Your task to perform on an android device: One of my friends is using Tarmak shoes, and I am finding them more comfortable. Look for shoes with the brand filter of Tarmak in the Decathlon app.
Image 0: 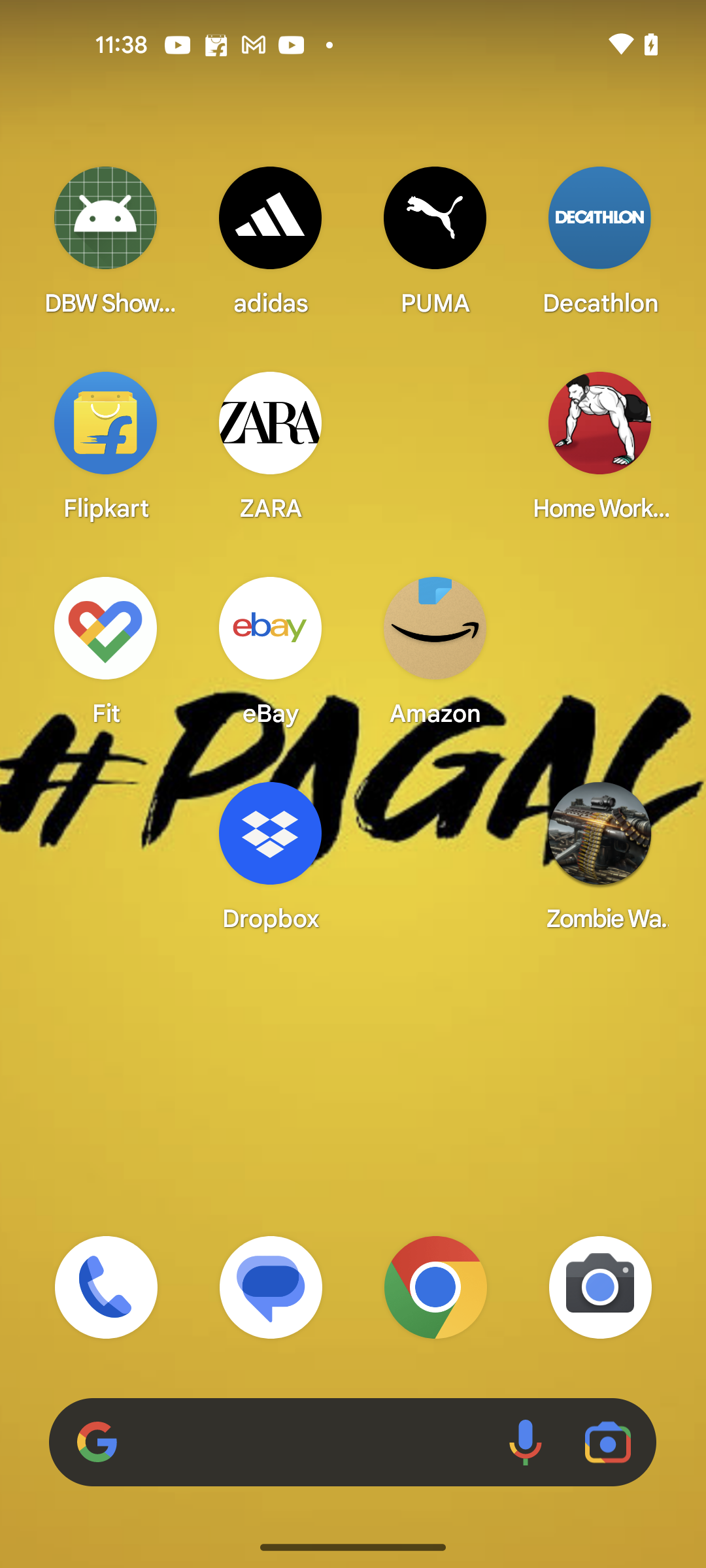
Open the Decathlon app
Step 0: open app "Decathlon"
Image 1: 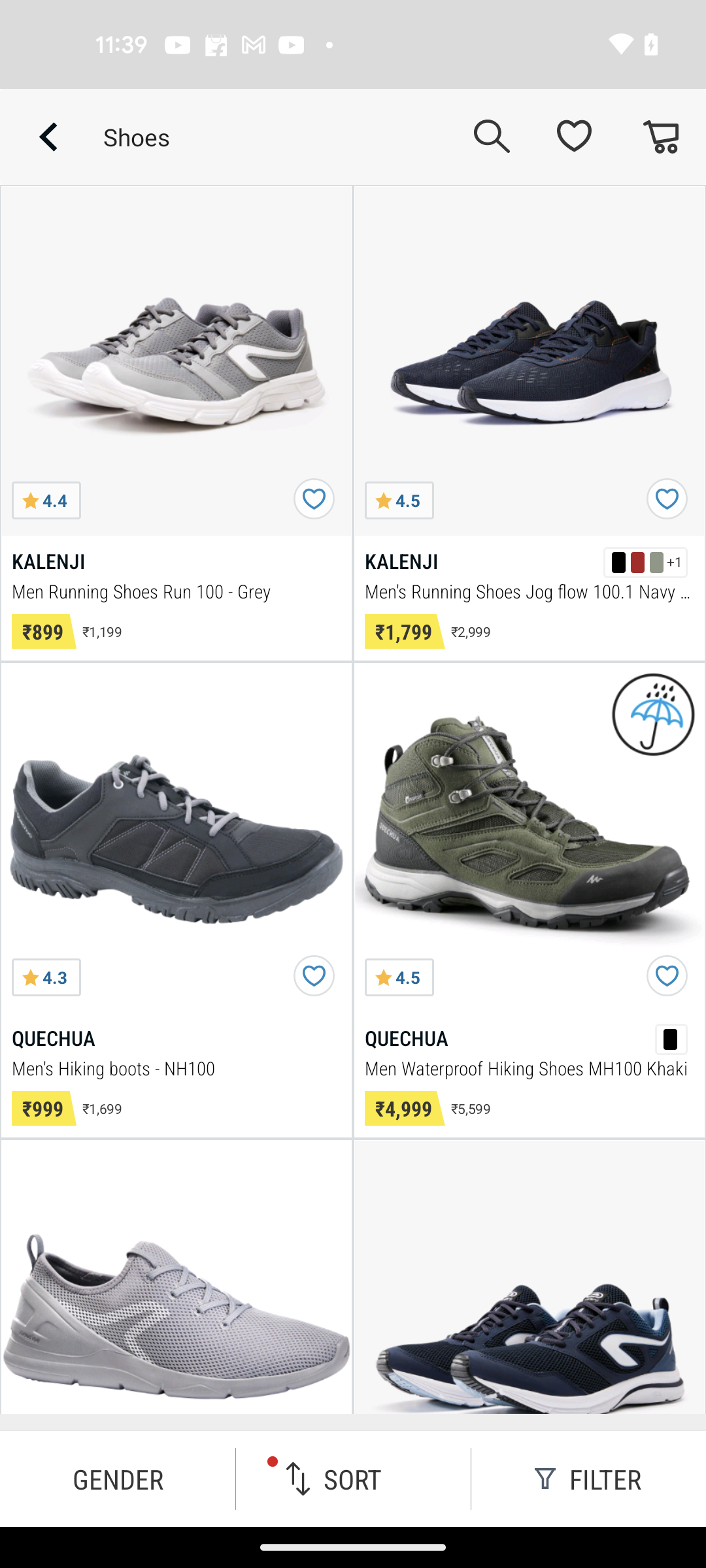
Click on the Filter button at the bottom right corner of the screen
Step 1: click (588, 1478)
Image 2: 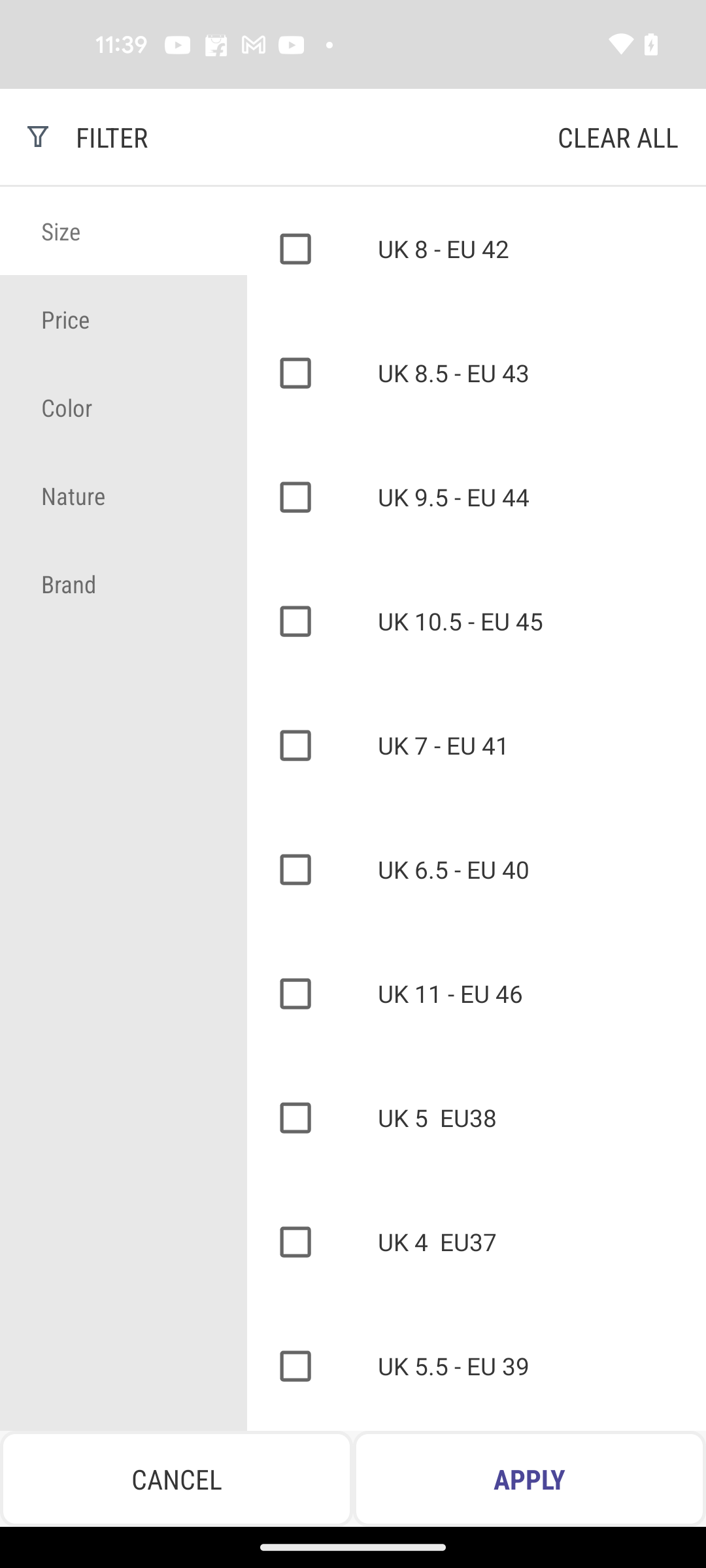
Click on the Brand Filter
Step 2: click (69, 583)
Image 3: 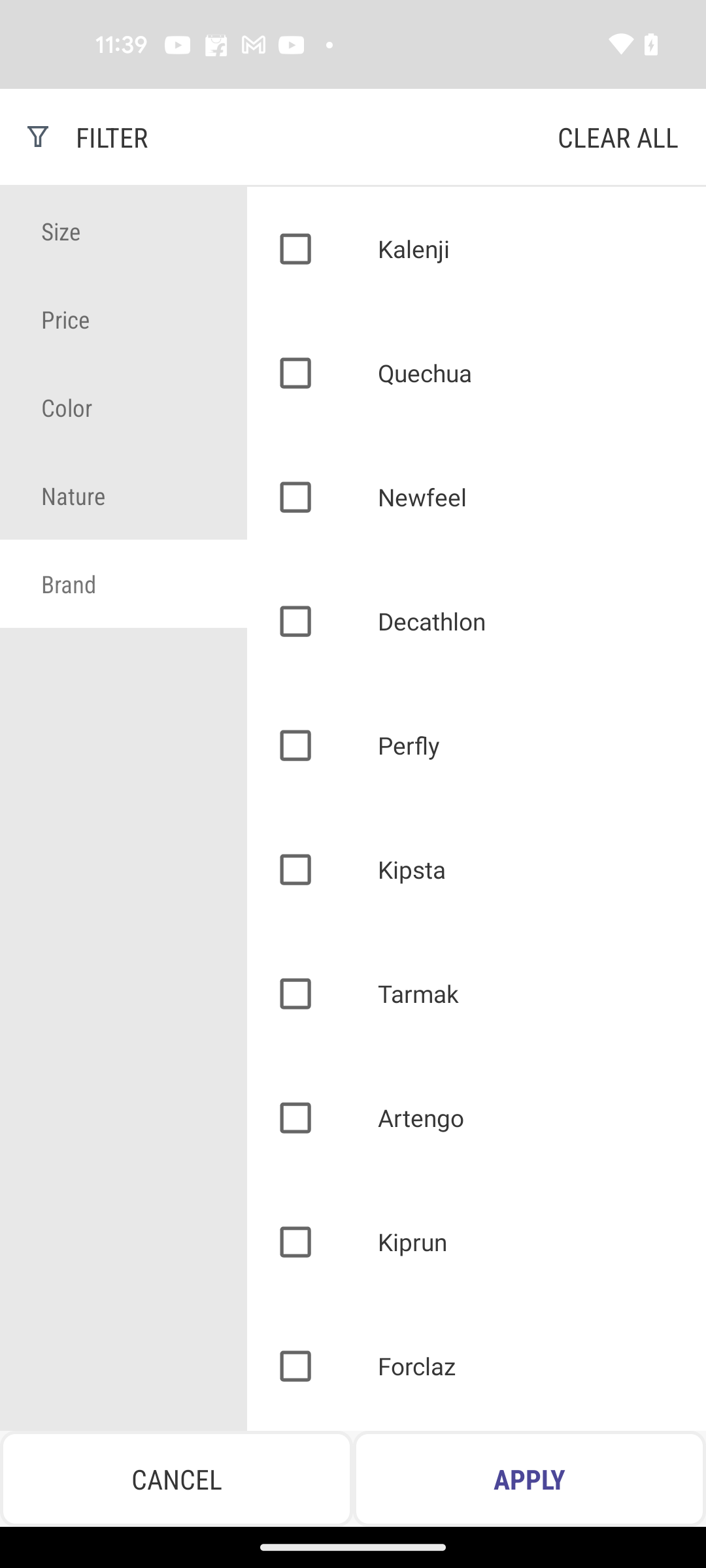
Select the Tarmak brand filter
Step 3: click (287, 1000)
Image 4: 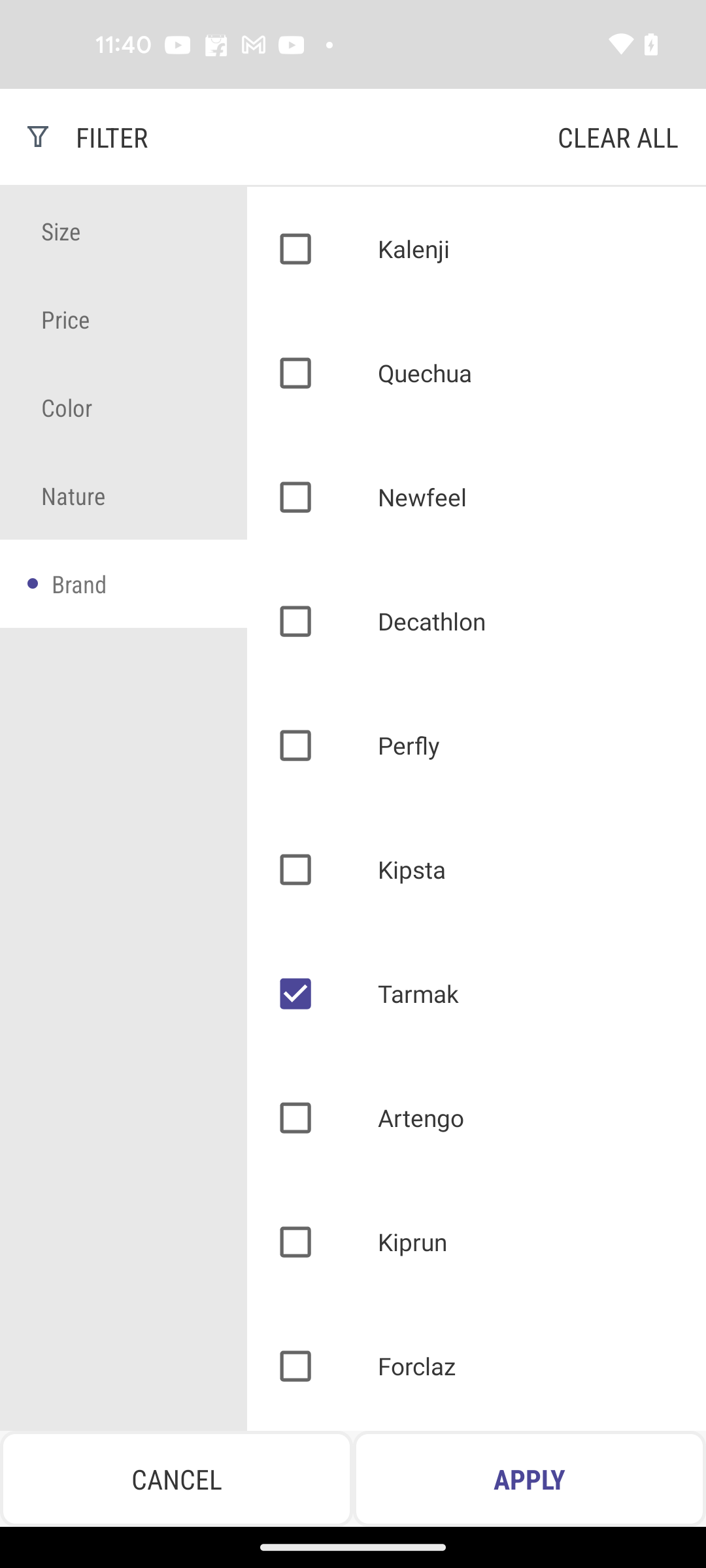
Click on the Apply button at the bottom right corner of the screen
Step 4: click (529, 1478)